Your task to perform on an android device: I want to learn hindi grammar.
Image 0: 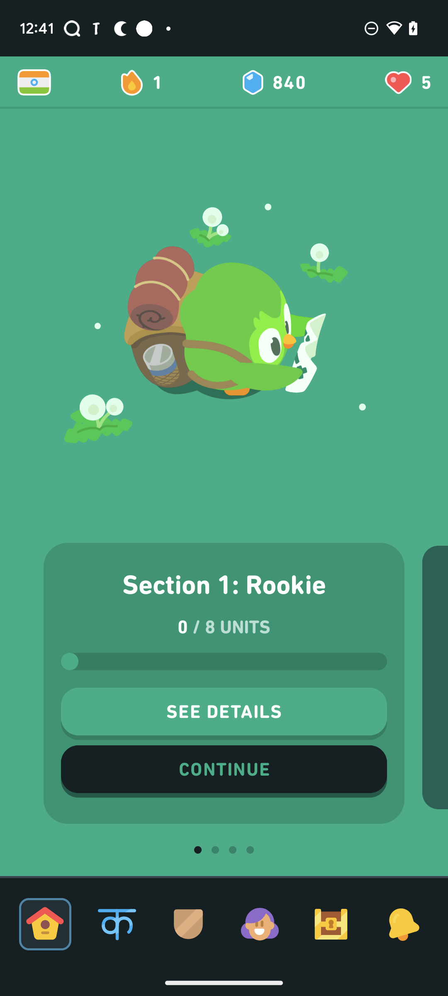
Swipe left.
Step 0: scroll right
Image 1: 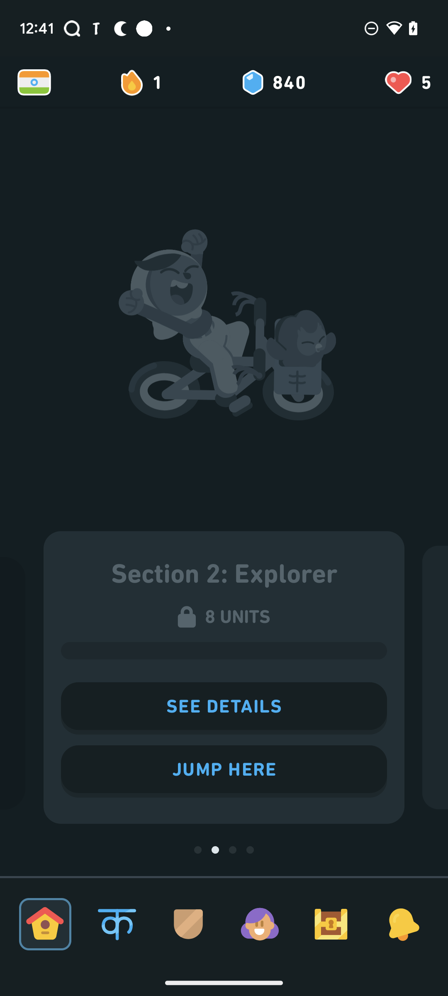
Click on jump here.
Step 1: click (224, 771)
Image 2: 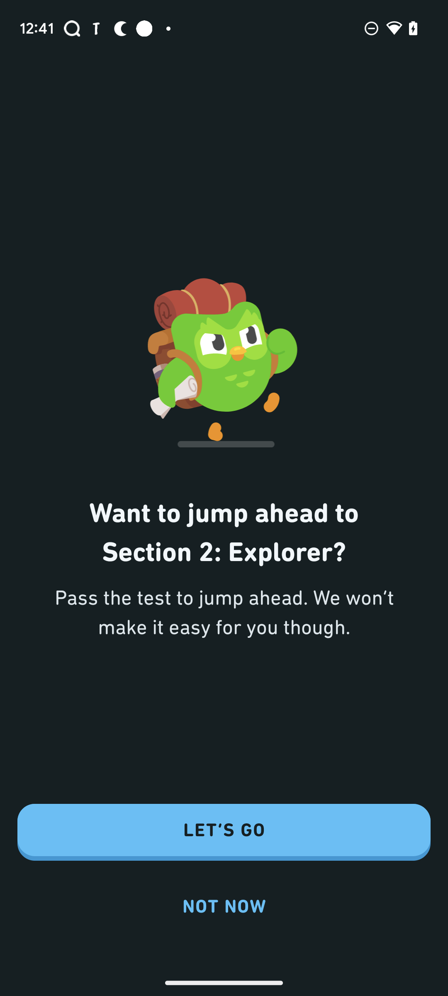
Click on Let's Go.
Step 2: click (224, 832)
Image 3: 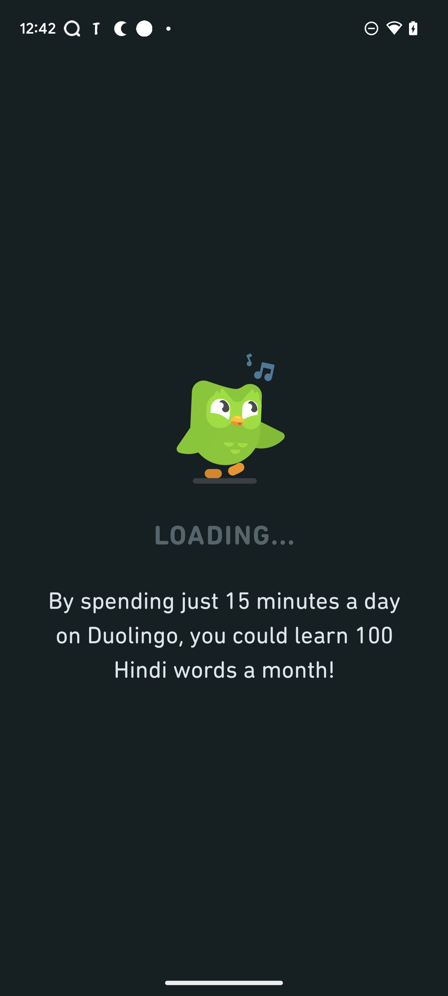
Click on Let's Go.
Step 3: wait
Image 4: 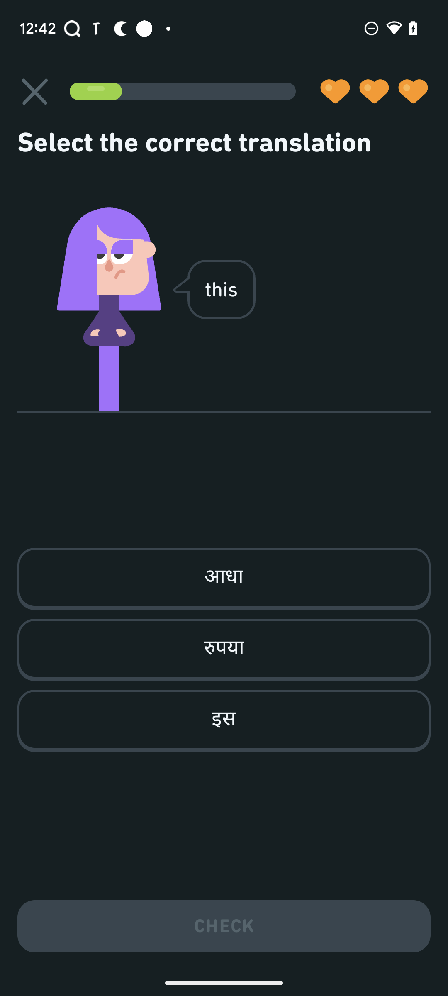
Click on third option.
Step 4: click (224, 720)
Image 5: 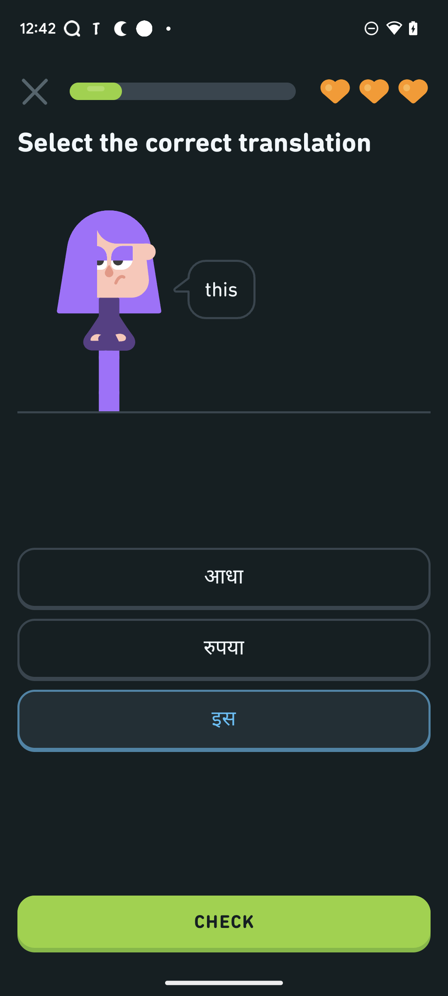
Click on check button.
Step 5: click (224, 924)
Image 6: 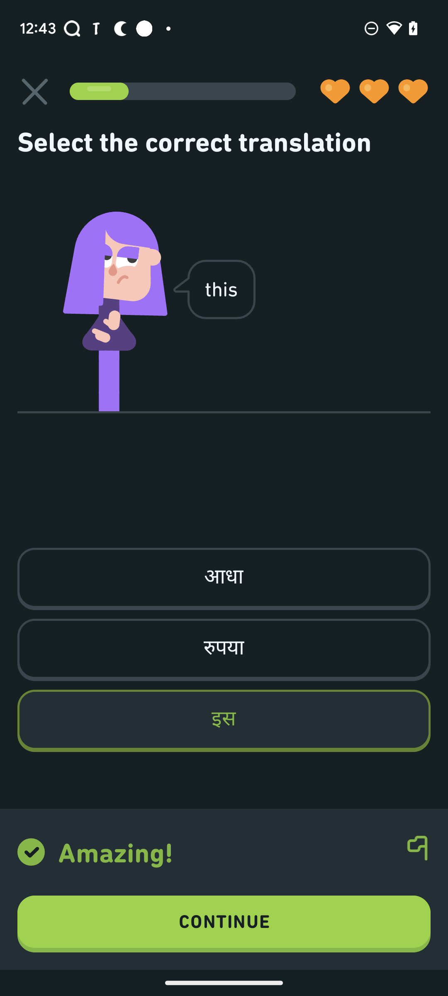
Click on continue button.
Step 6: click (224, 924)
Image 7: 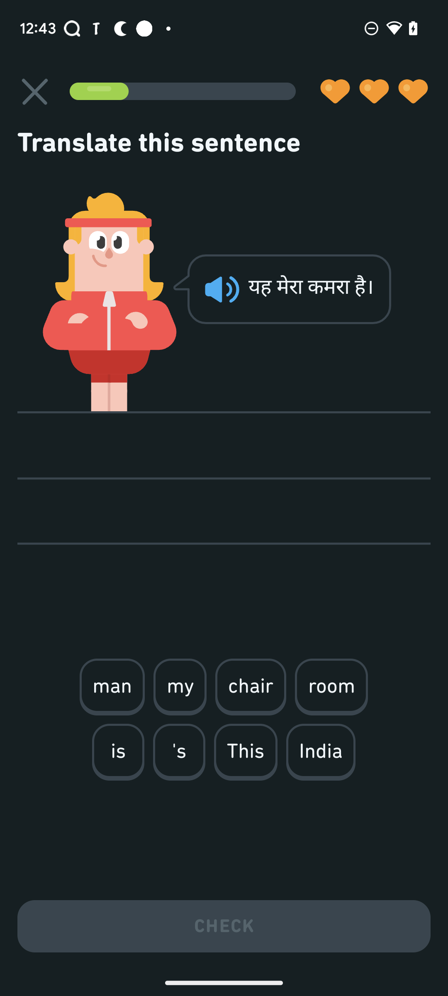
Click on the options in the following series, this, is, my, room.
Step 7: click (246, 751)
Image 8: 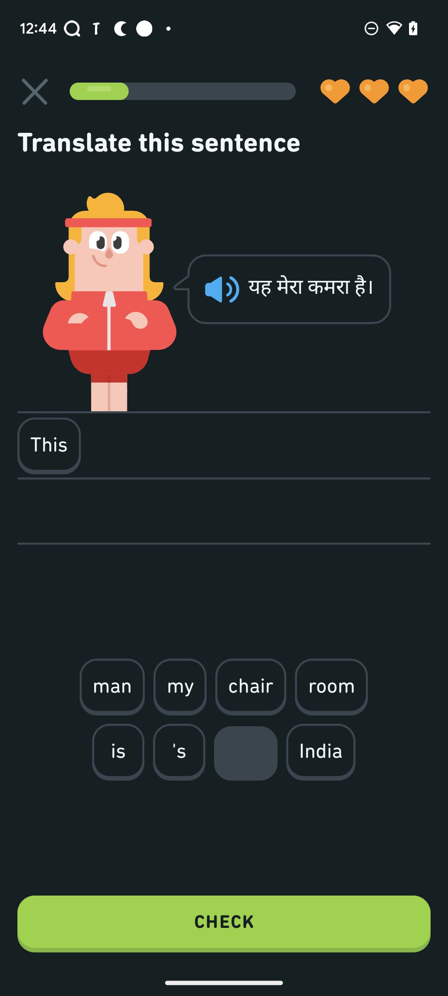
Click on the options in the following series, this, is, my, room.
Step 8: click (118, 751)
Image 9: 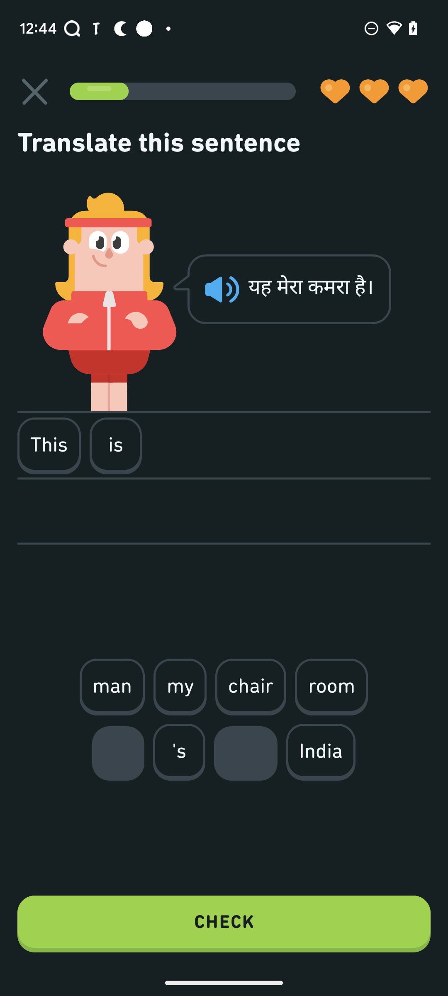
Click on the options in the following series, this, is, my, room.
Step 9: click (180, 686)
Image 10: 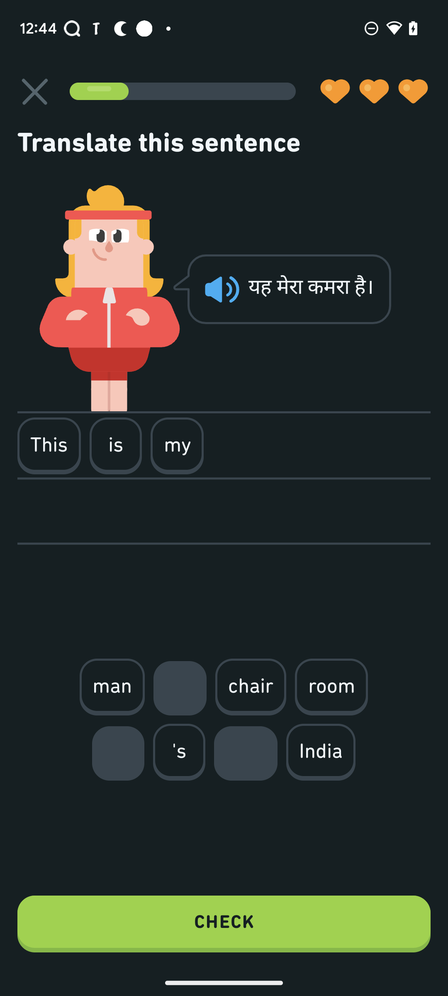
Click on the options in the following series, this, is, my, room.
Step 10: click (331, 686)
Image 11: 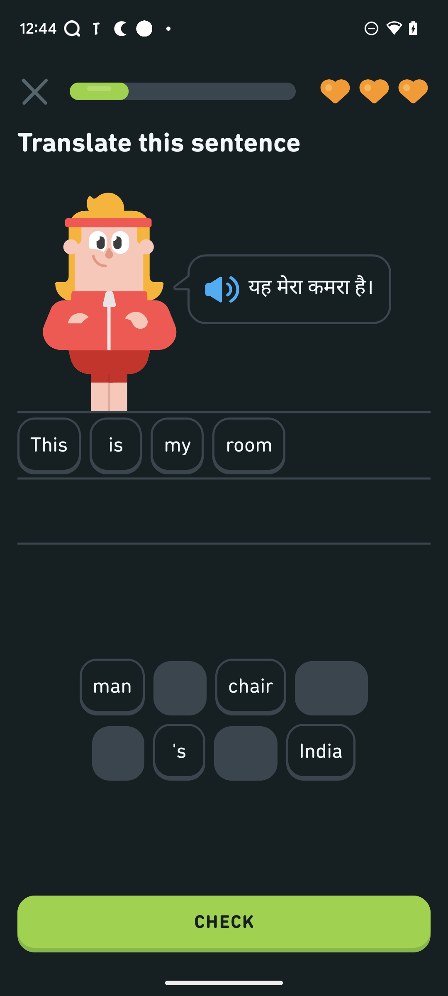
Click on check button.
Step 11: click (224, 924)
Image 12: 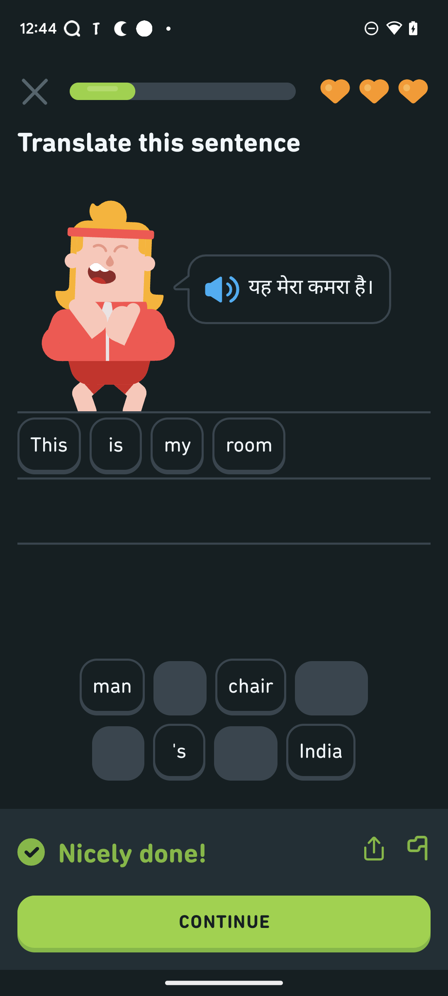
Click on Continue button.
Step 12: click (224, 924)
Image 13: 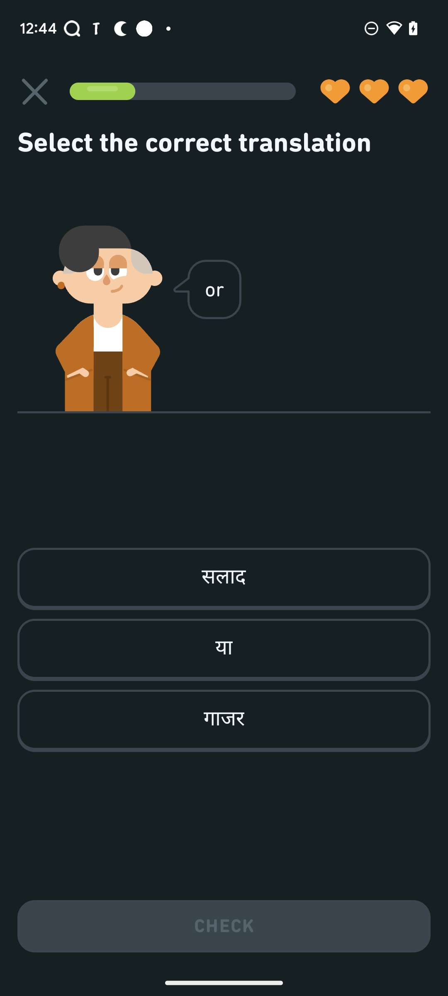
Click on second option.
Step 13: click (224, 649)
Image 14: 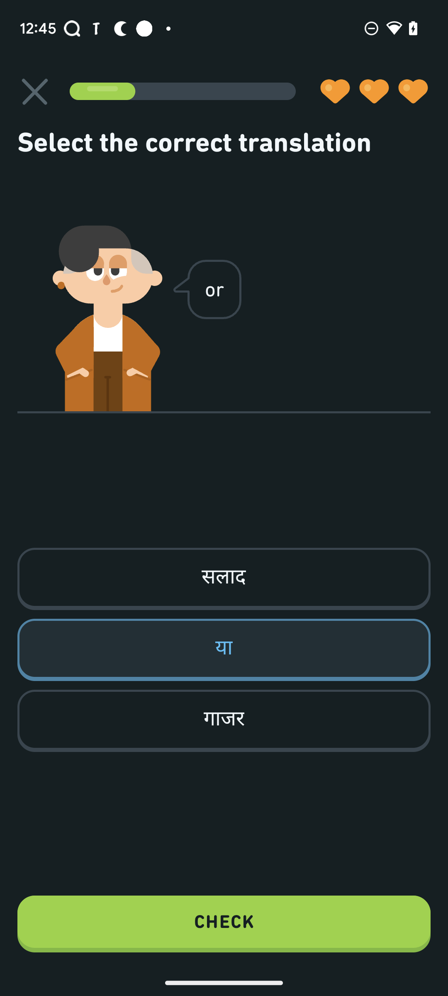
Click on check button.
Step 14: click (224, 924)
Image 15: 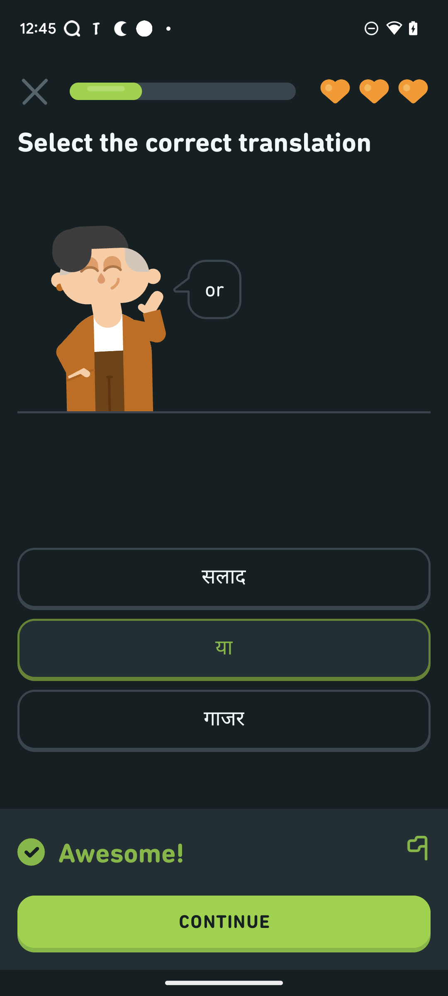
Click on continue button.
Step 15: click (224, 924)
Image 16: 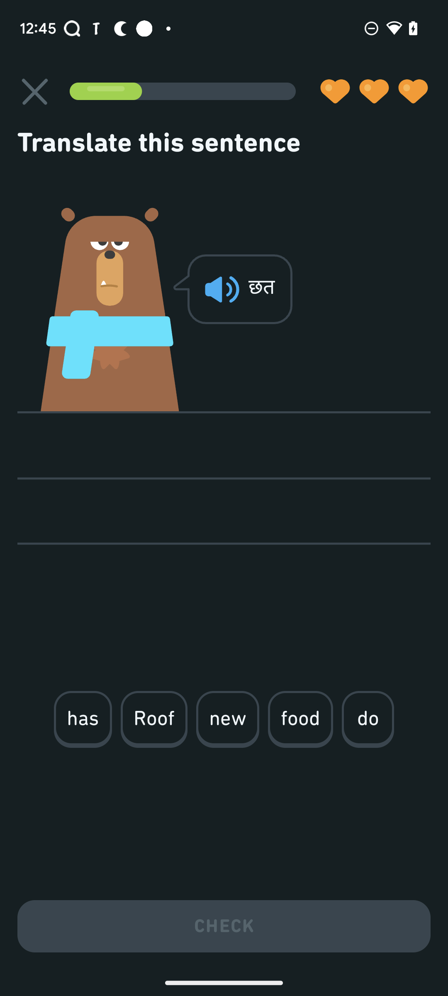
Click on second option, then on check button and then on continue button.
Step 16: click (154, 718)
Image 17: 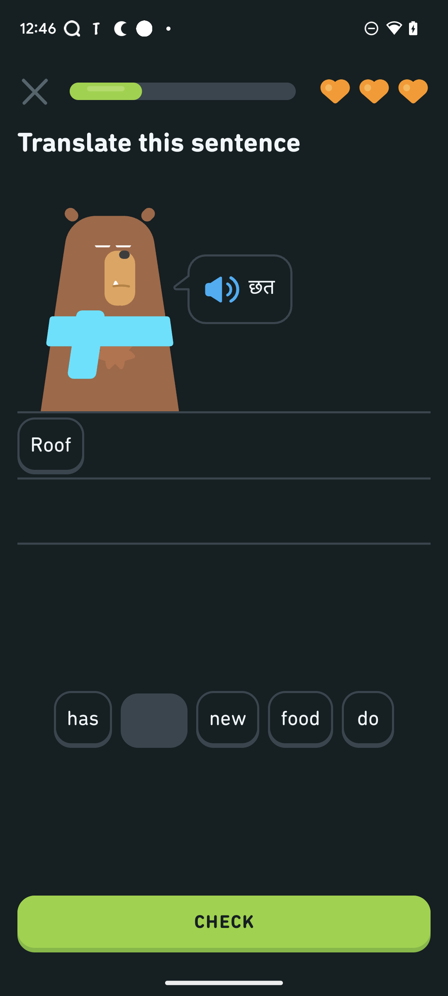
Click on second option, then on check button and then on continue button.
Step 17: click (224, 924)
Image 18: 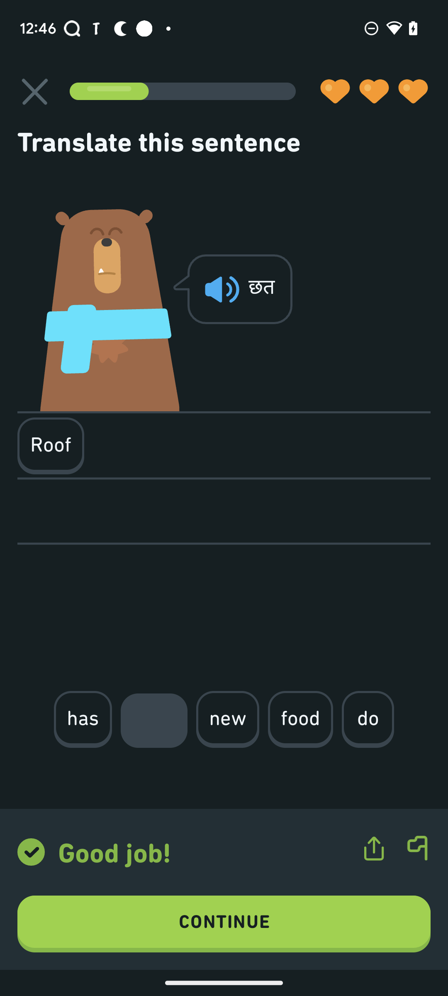
Click on second option, then on check button and then on continue button.
Step 18: click (224, 924)
Image 19: 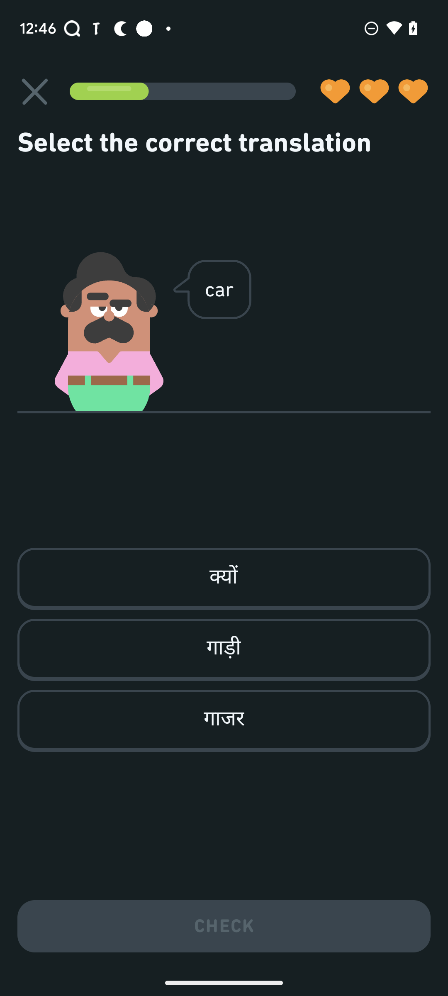
Click on second option, then check and finally on continue button.
Step 19: click (224, 649)
Image 21: 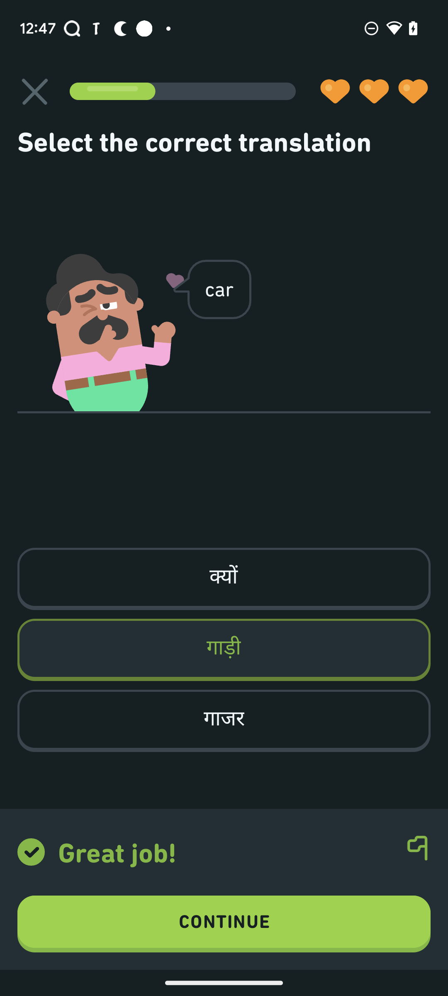
Click on second option, then check and finally on continue button.
Step 21: click (224, 924)
Image 22: 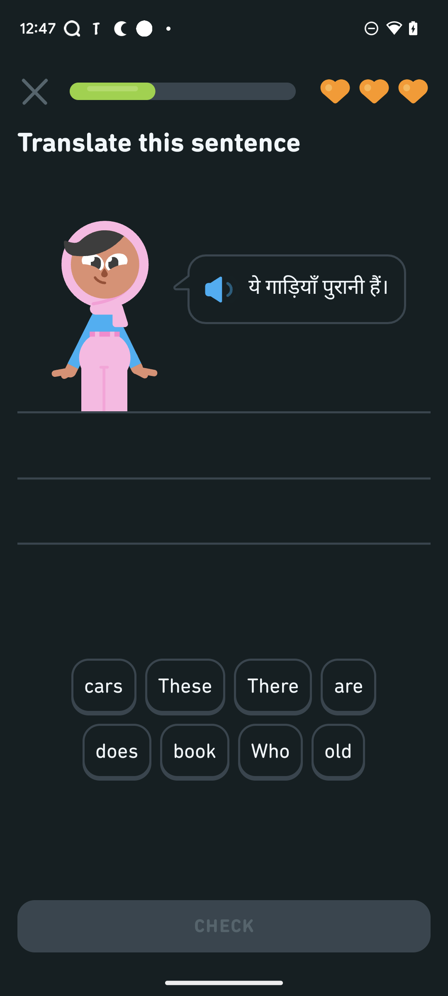
Click on second option, then check and finally on continue button.
Step 22: wait
Image 23: 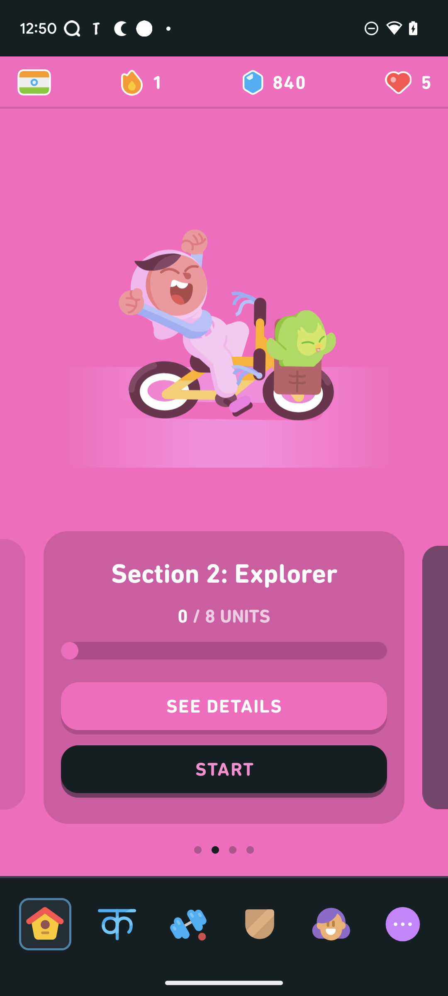
Click on the See details button.
Step 23: click (224, 708)
Image 24: 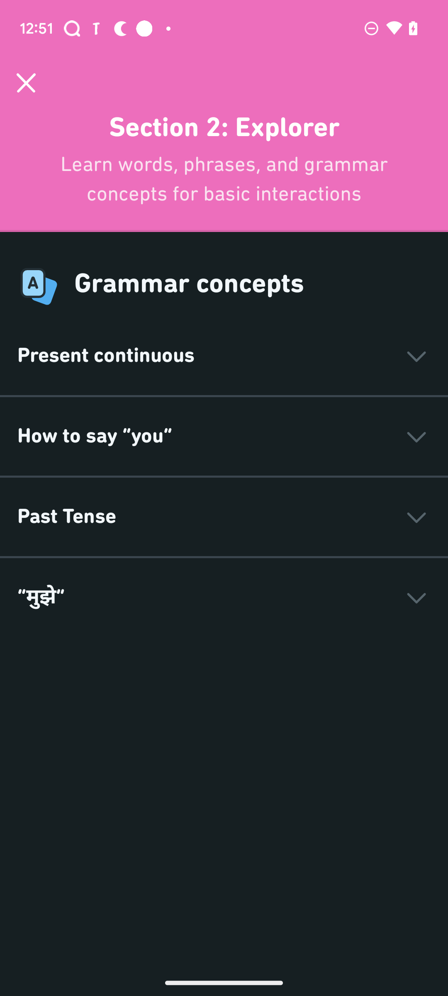
Click on the first drop down option.
Step 24: click (233, 355)